Your task to perform on an android device: Using the Google Drive app, download the file for the DIY tool kit.
Image 0: 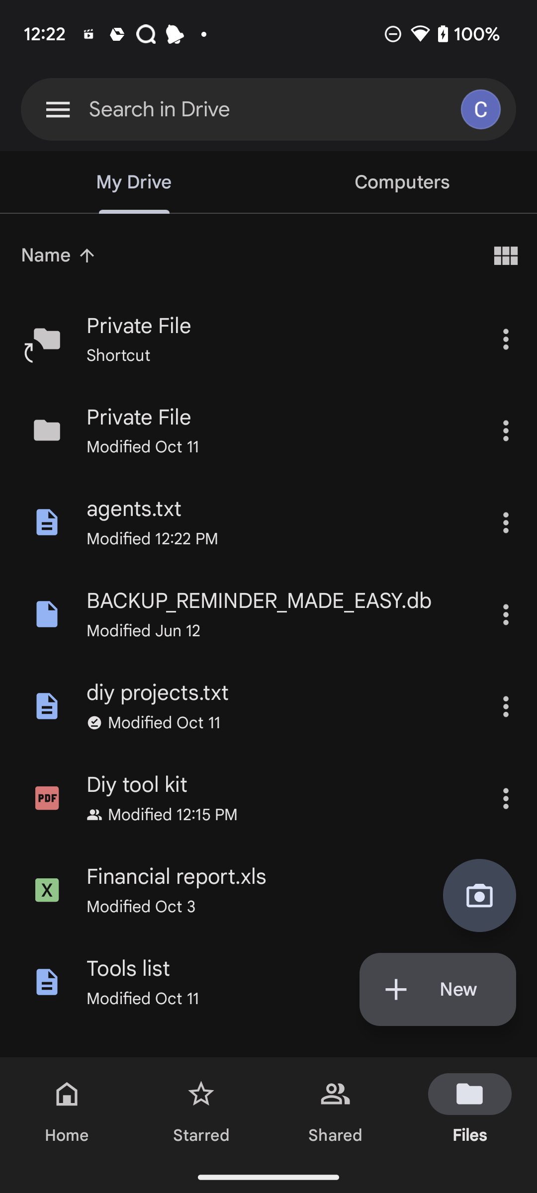
Click on the tree dot icon of Diy tool kit file
Step 0: click (505, 798)
Image 1: 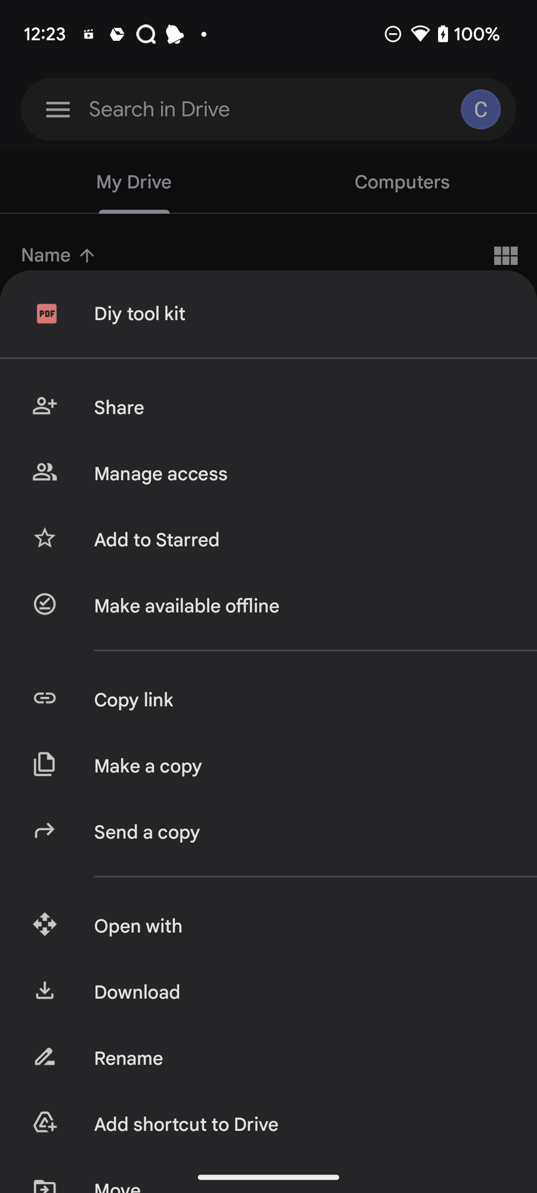
Click on the download option
Step 1: click (299, 992)